Your task to perform on an android device: I want to share my favourite movie name docs to Naomi  Rousseau on her doc mail id naomi.rousseau@example.com because she loves my collection
Image 0: 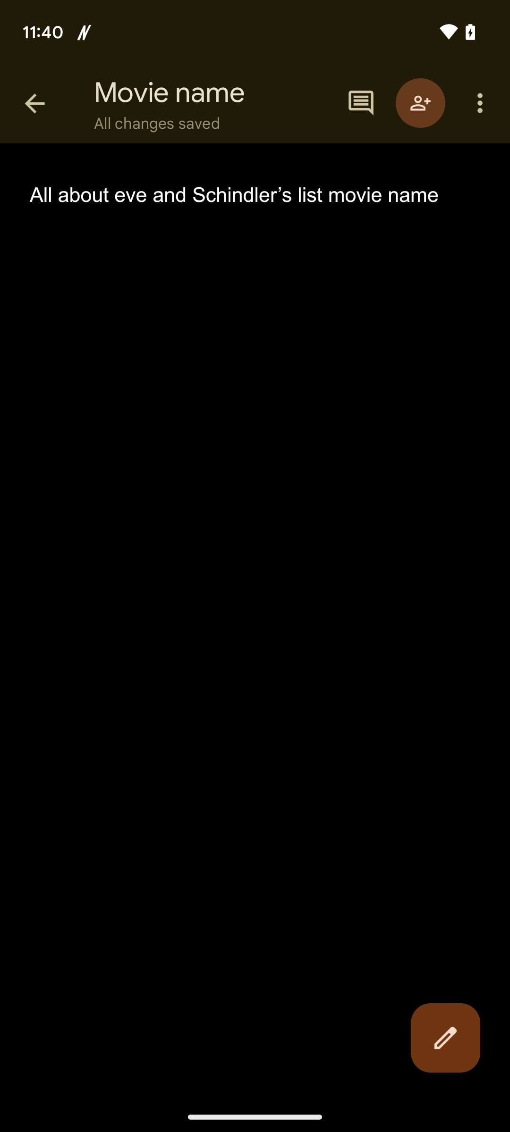
Click on the share icon
Step 0: click (420, 103)
Image 1: 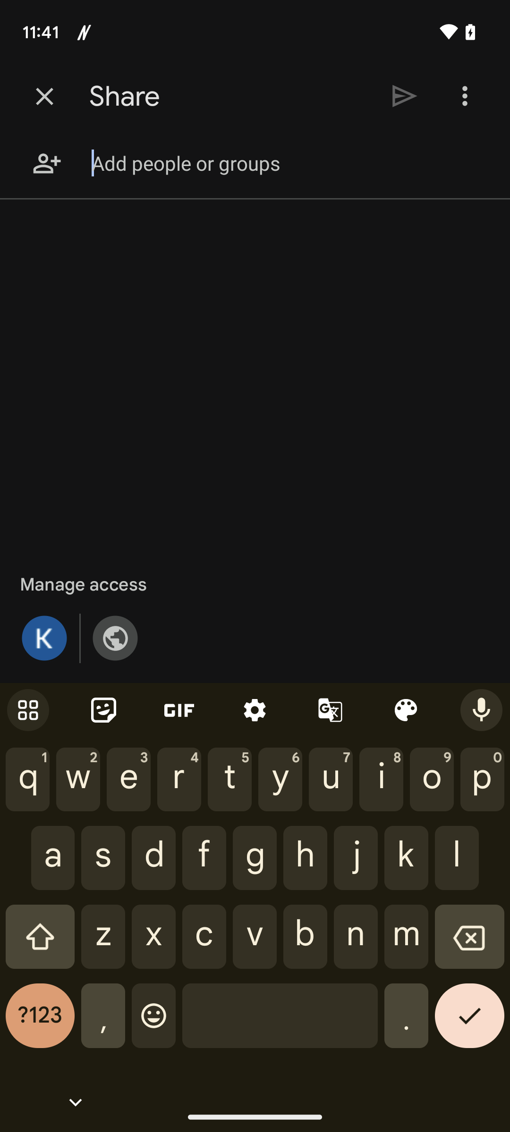
Type mail naomi.rousseau@example.com
Step 1: type "naomi.rousseau@example.com"
Image 2: 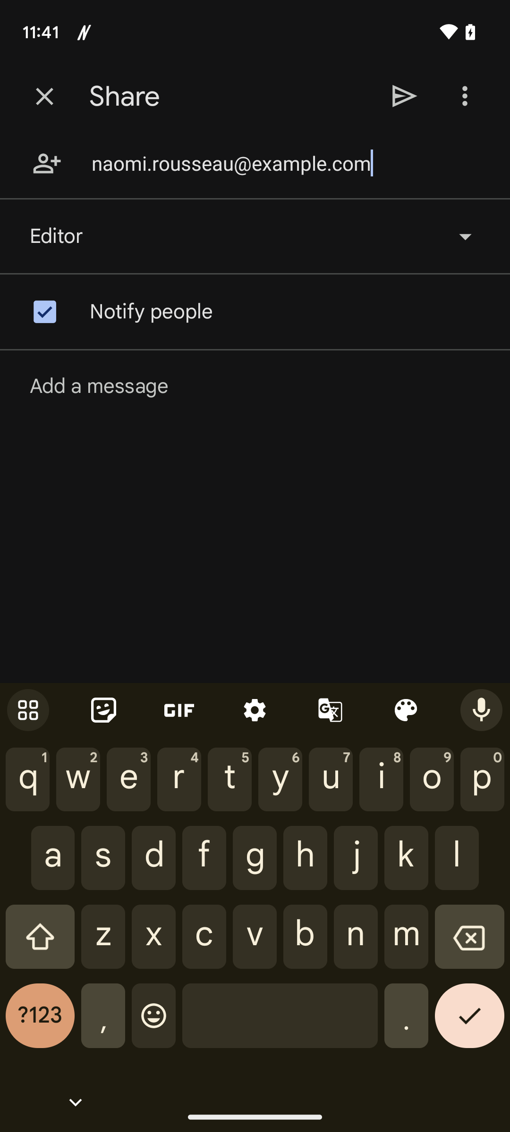
Click on the send icon
Step 2: click (405, 96)
Image 3: 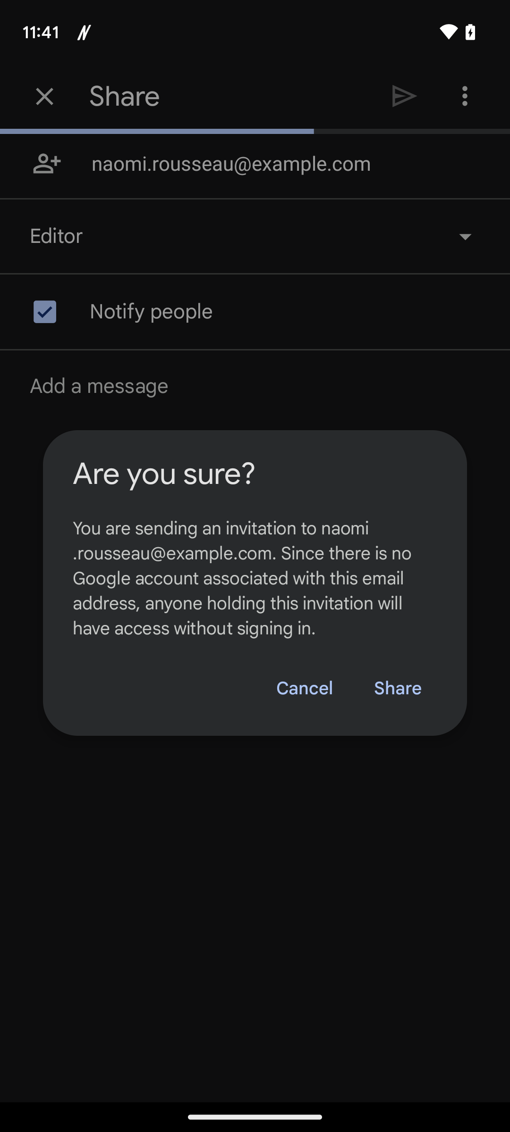
Click on the share button 
Step 3: click (397, 689)
Image 4: 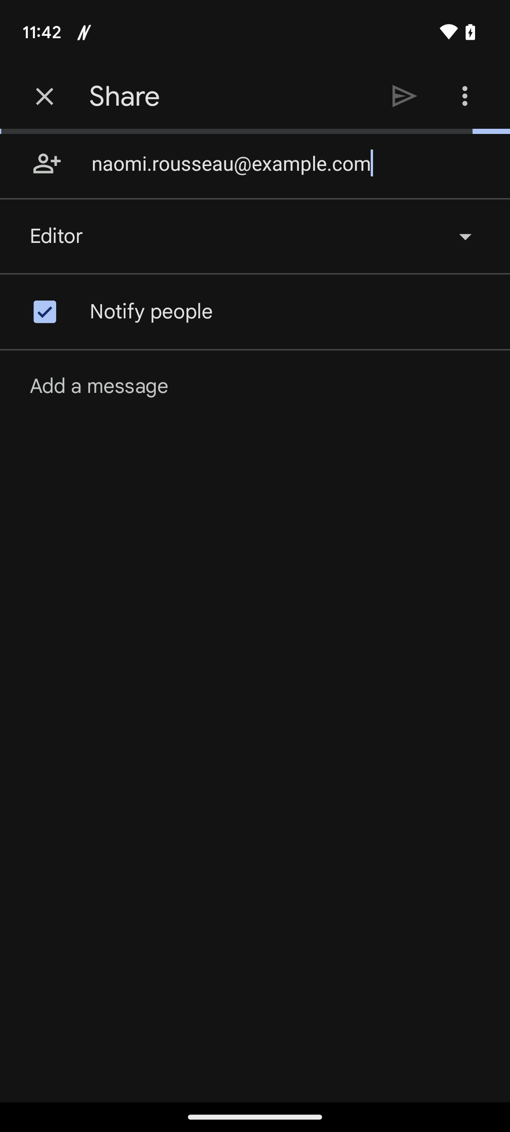
Click on the share button 
Step 4: wait